Your task to perform on an android device: I want to read reviews of yoga pants.
Image 0: 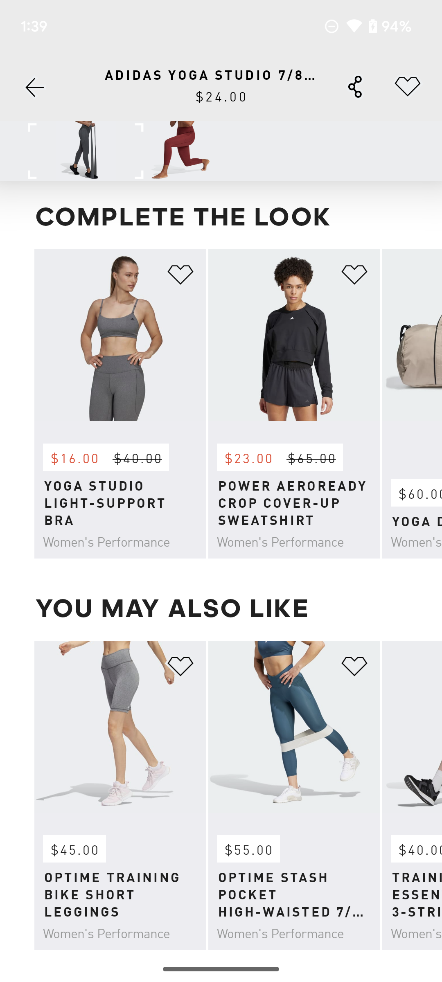
Swipe down on the screen.
Step 0: scroll up
Image 2: 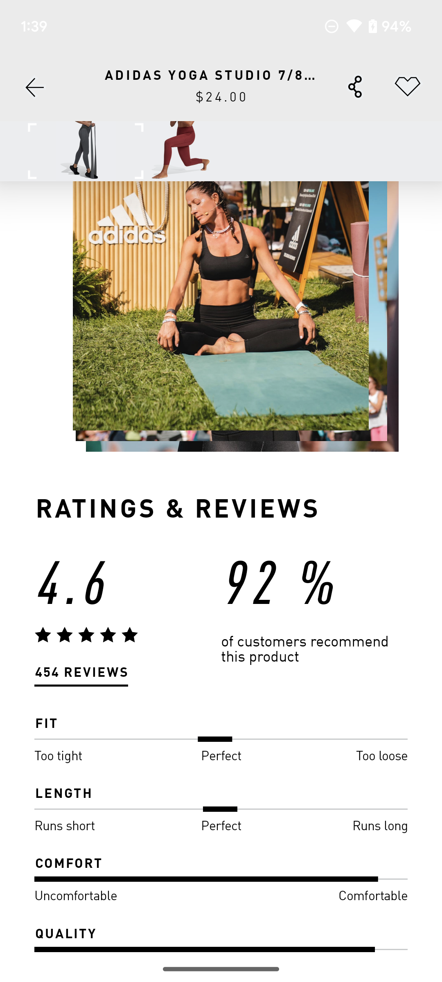
Click on the REVIEWS option on the screen.
Step 2: click (81, 673)